Your task to perform on an android device: In the Alltrails App start your hike for the valley of flowers
Image 0: 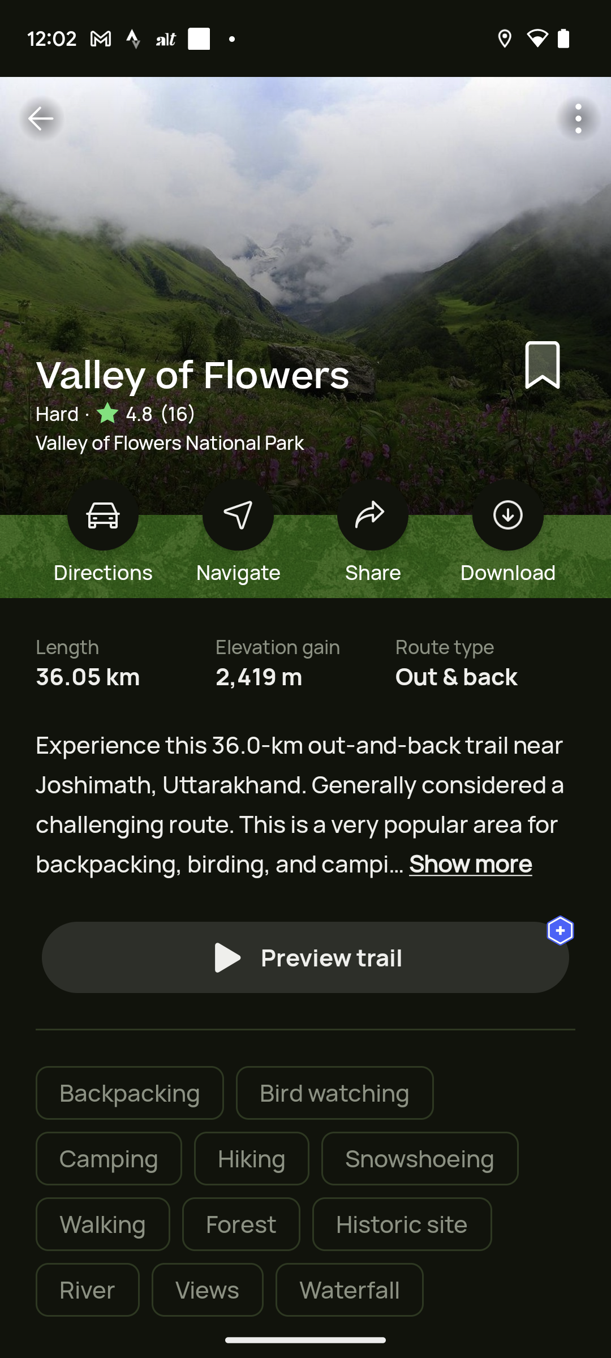
Click on the Navigate option
Step 0: click (238, 514)
Image 1: 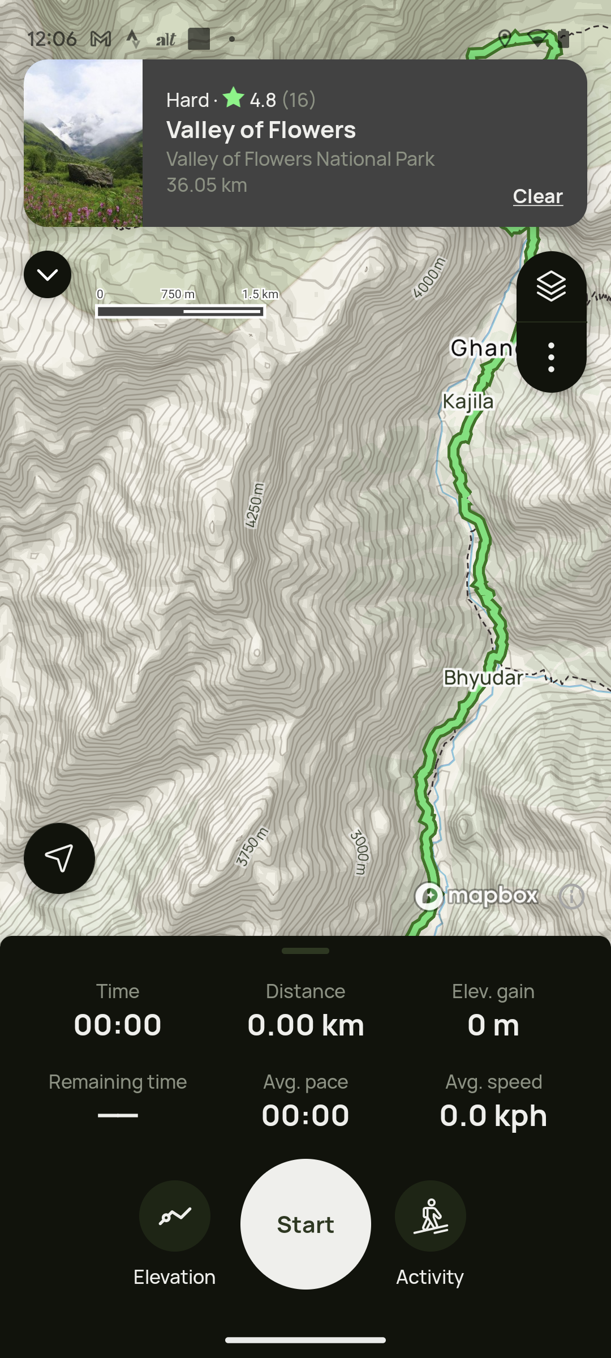
Click on the Start option 
Step 1: click (305, 1224)
Image 2: 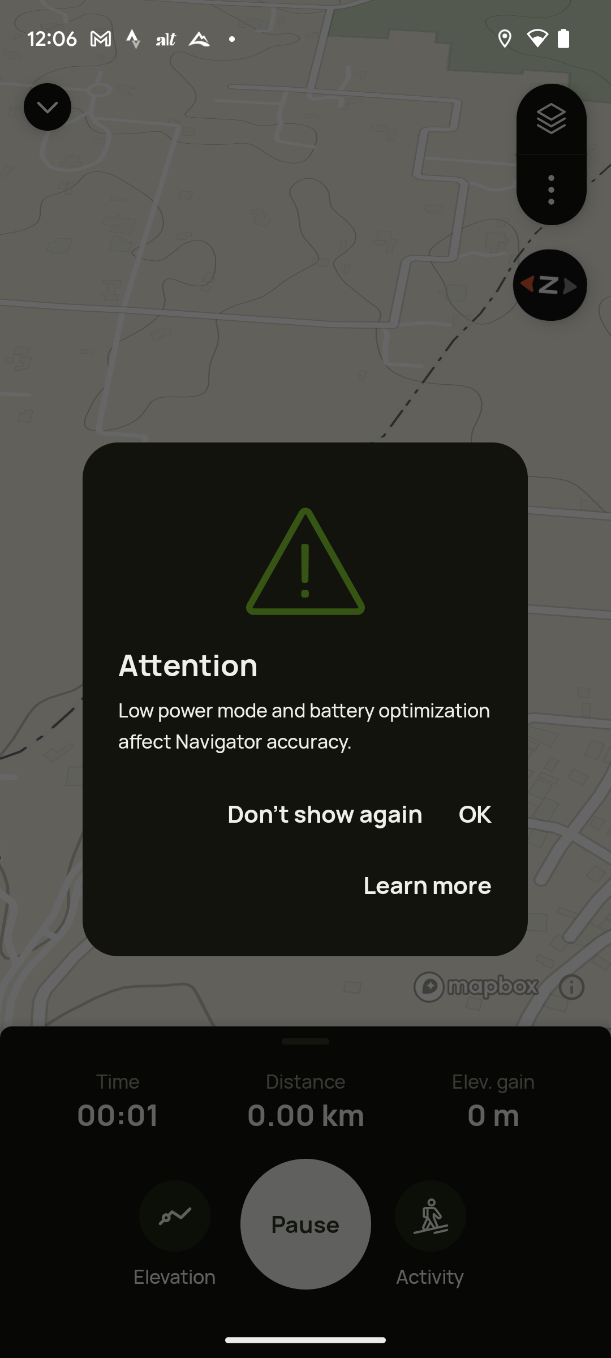
Click on the don't show again
Step 2: click (325, 814)